Your task to perform on an android device: Go to the Audiomack app & play the song Gold by Ryan from Lo-fi Snack Pack playlist in Lo-Fi genre
Image 1: 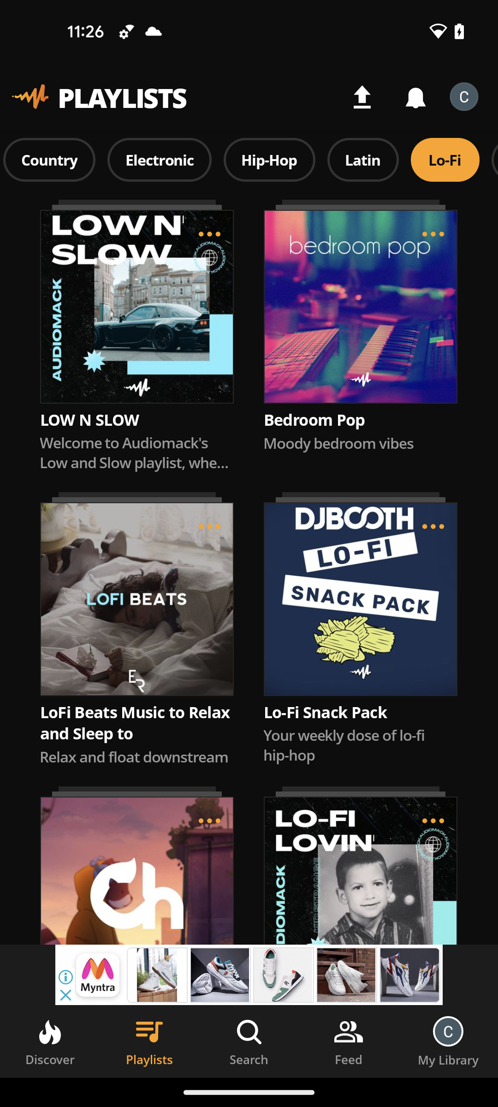
select the playlist Lo-Fi Snack Pack
Step 1: click (361, 599)
Image 2: 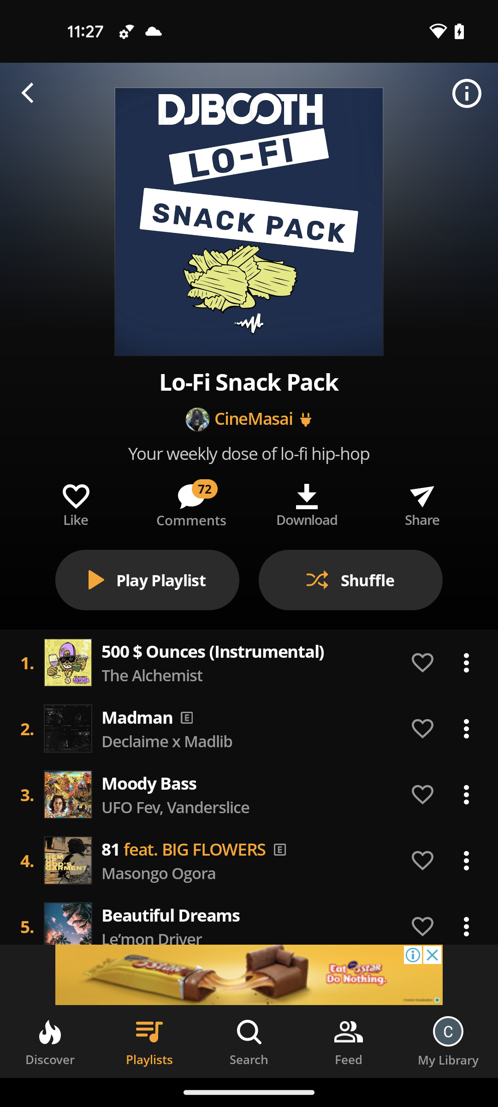
scroll down to see the songs
Step 2: scroll down
Image 3: 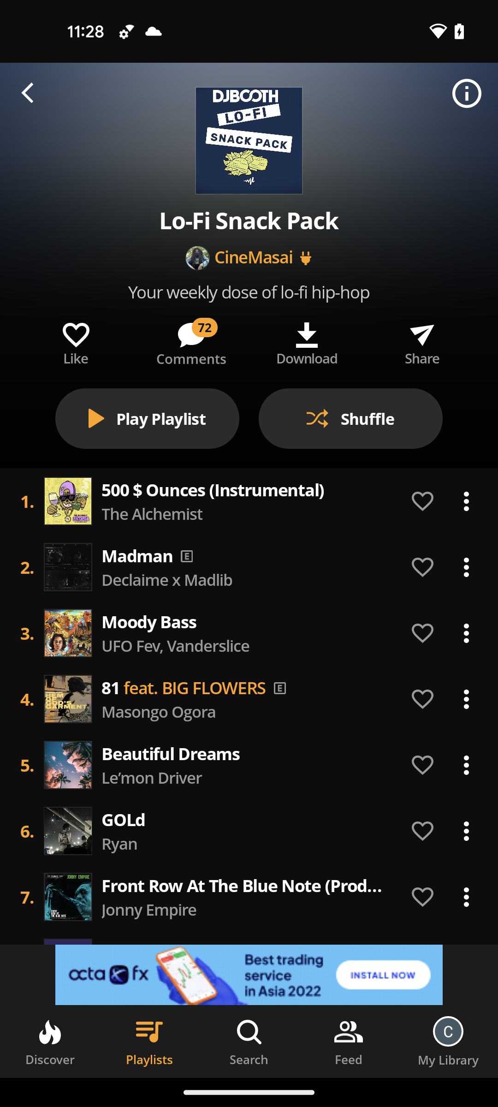
play the song GOLd by Ryan from the playlist
Step 3: click (246, 819)